Your task to perform on an android device:  Search note name with August Expenses
Image 0: 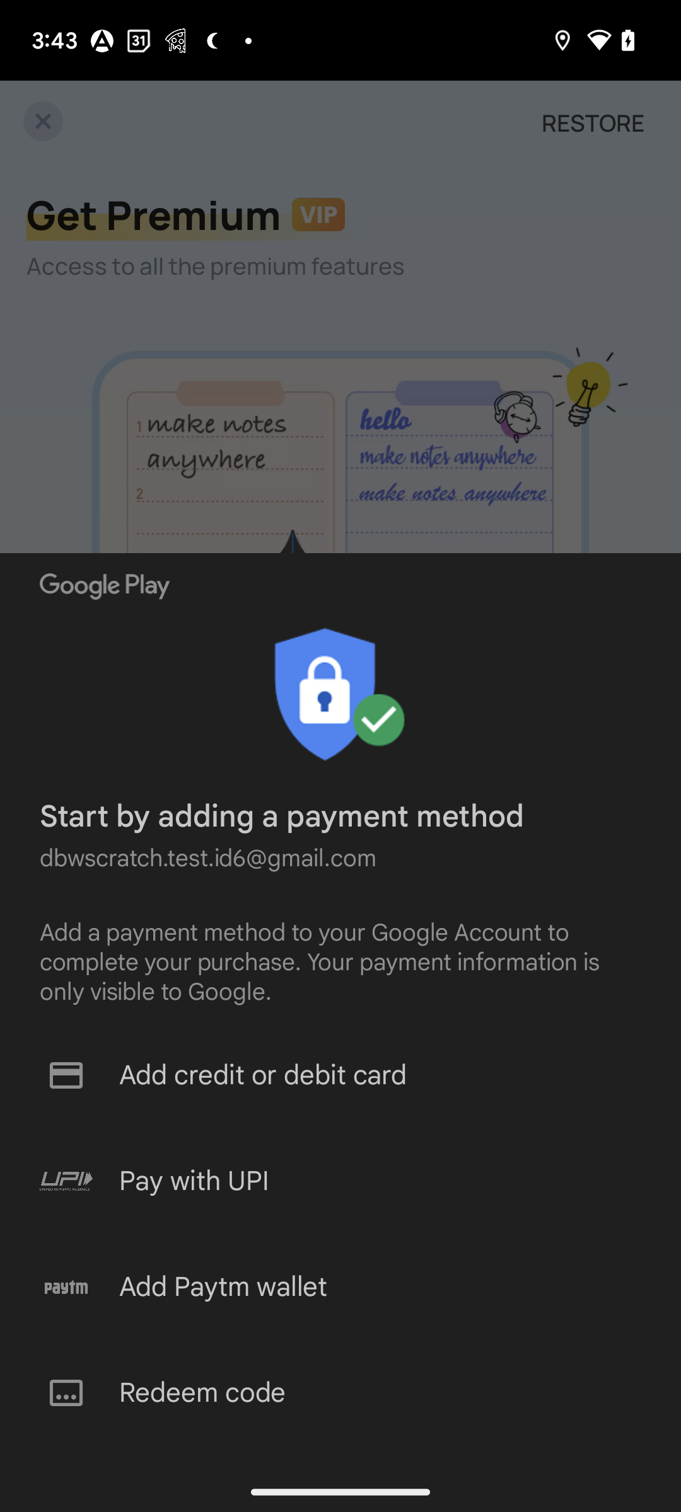
go back to the previous page
Step 0: press back button
Image 1: 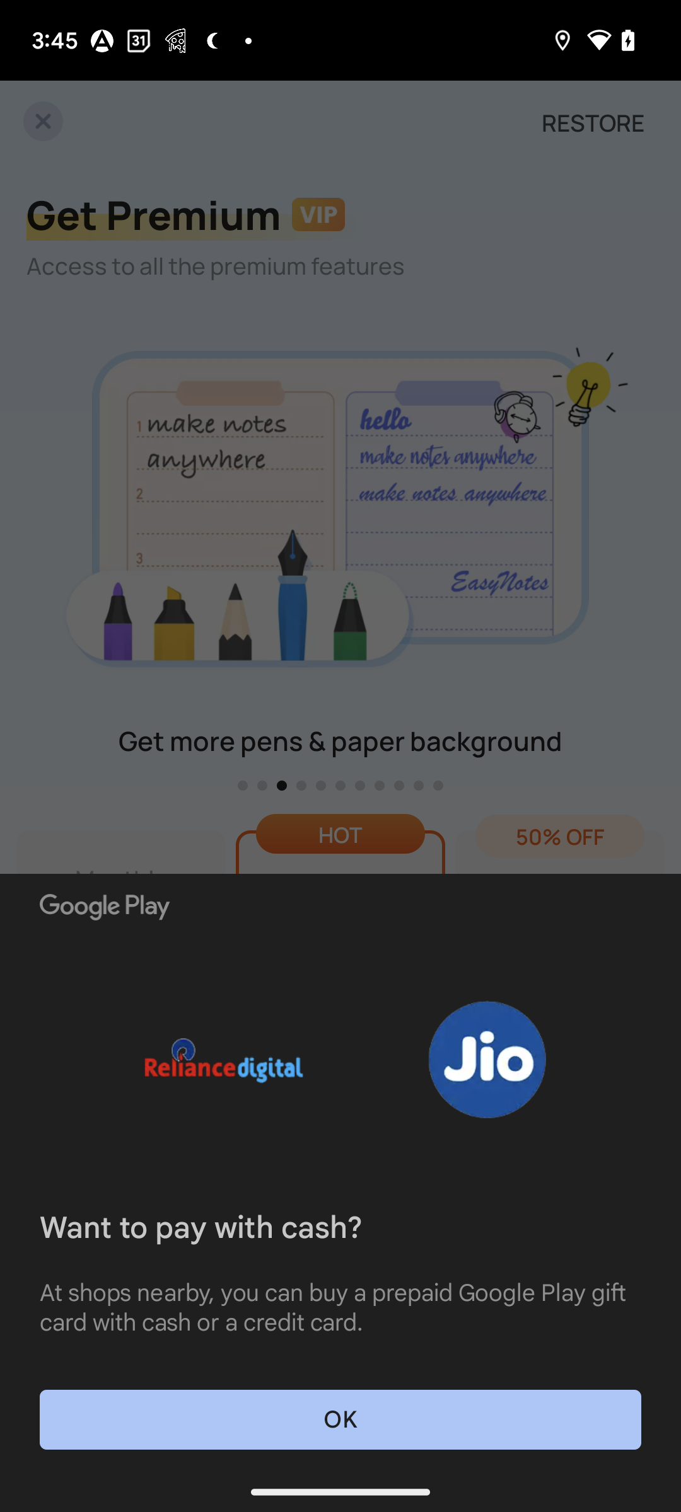
go back to the previous page
Step 1: press back button
Image 2: 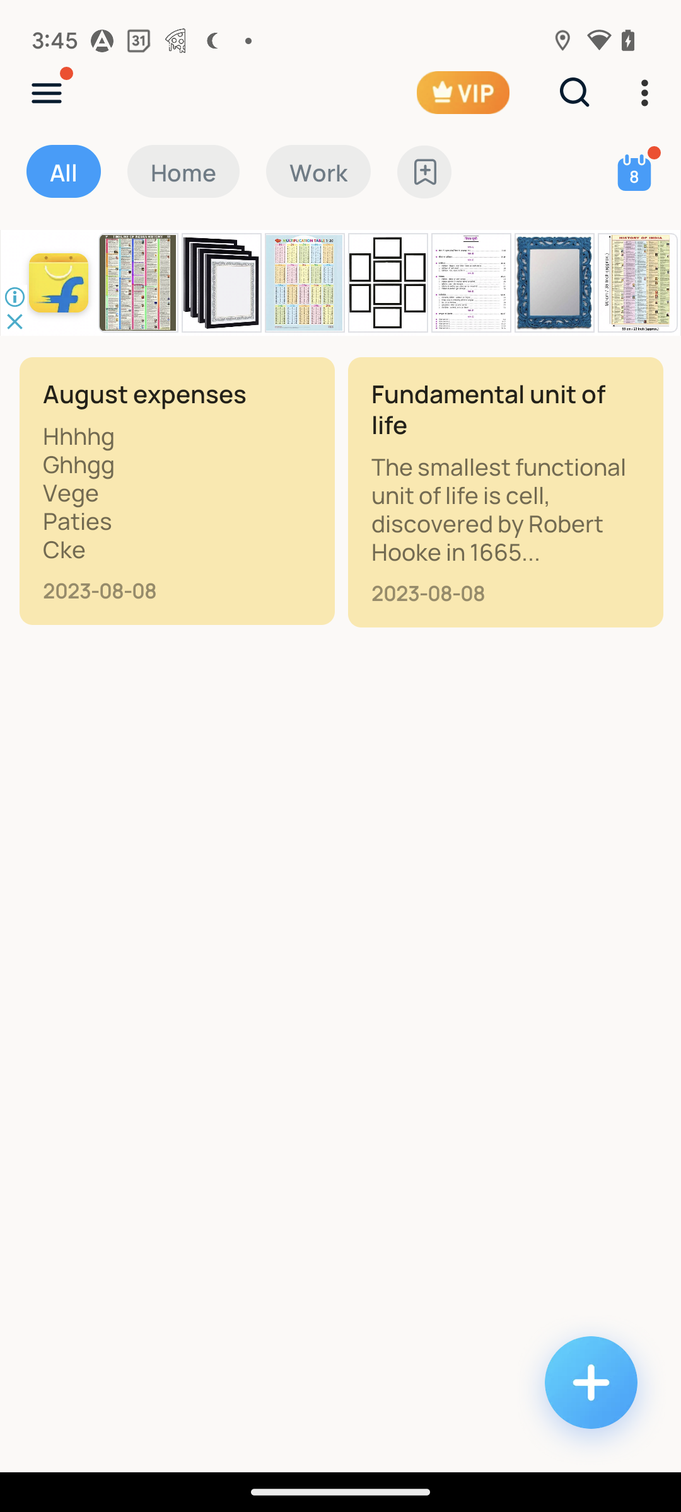
click on the search bar at the top right of the screen
Step 2: click (575, 92)
Image 3: 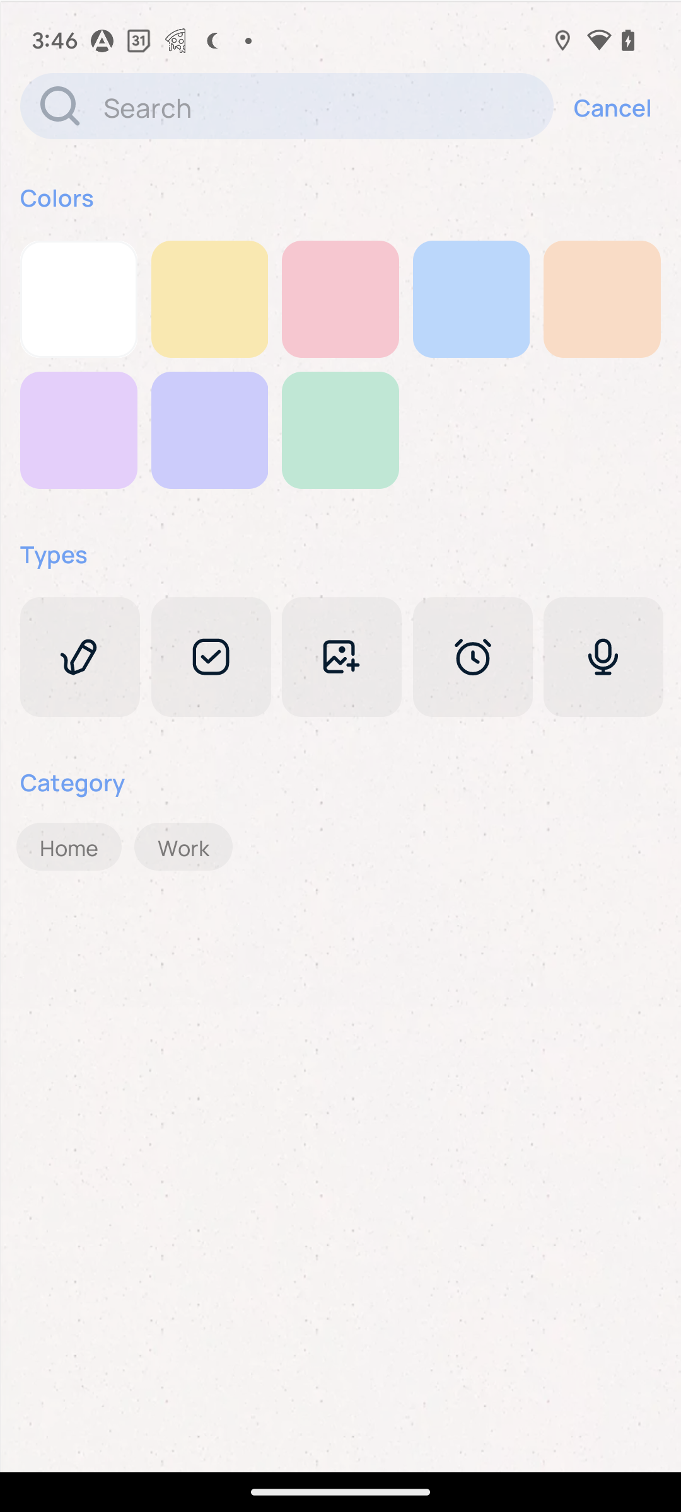
Notes august expenses 
Step 3: type "August expenses"